Your task to perform on an android device: I want to sign out of the Duolingo app because I have learned my Hindi lesson.
Image 0: 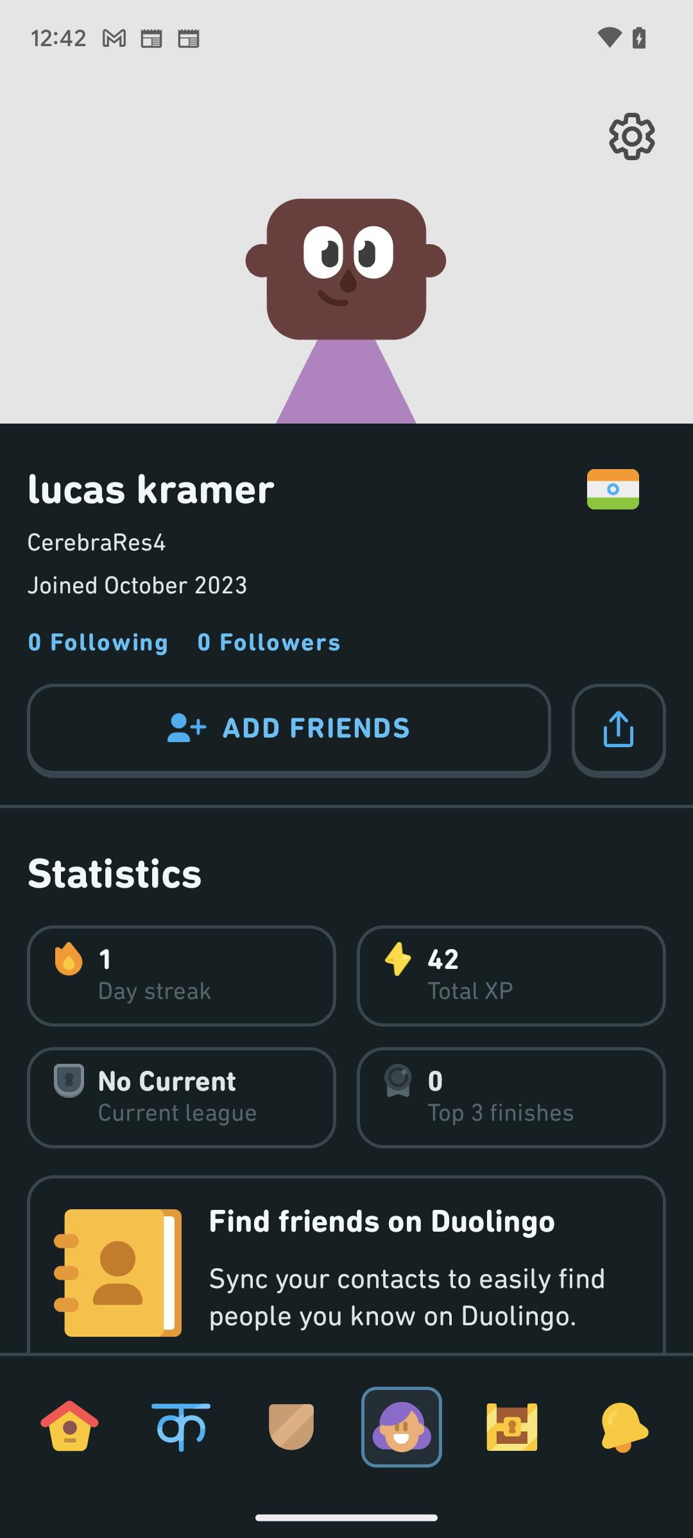
Click on the Settings icon on the top right corner of the screen.
Step 0: click (631, 136)
Image 1: 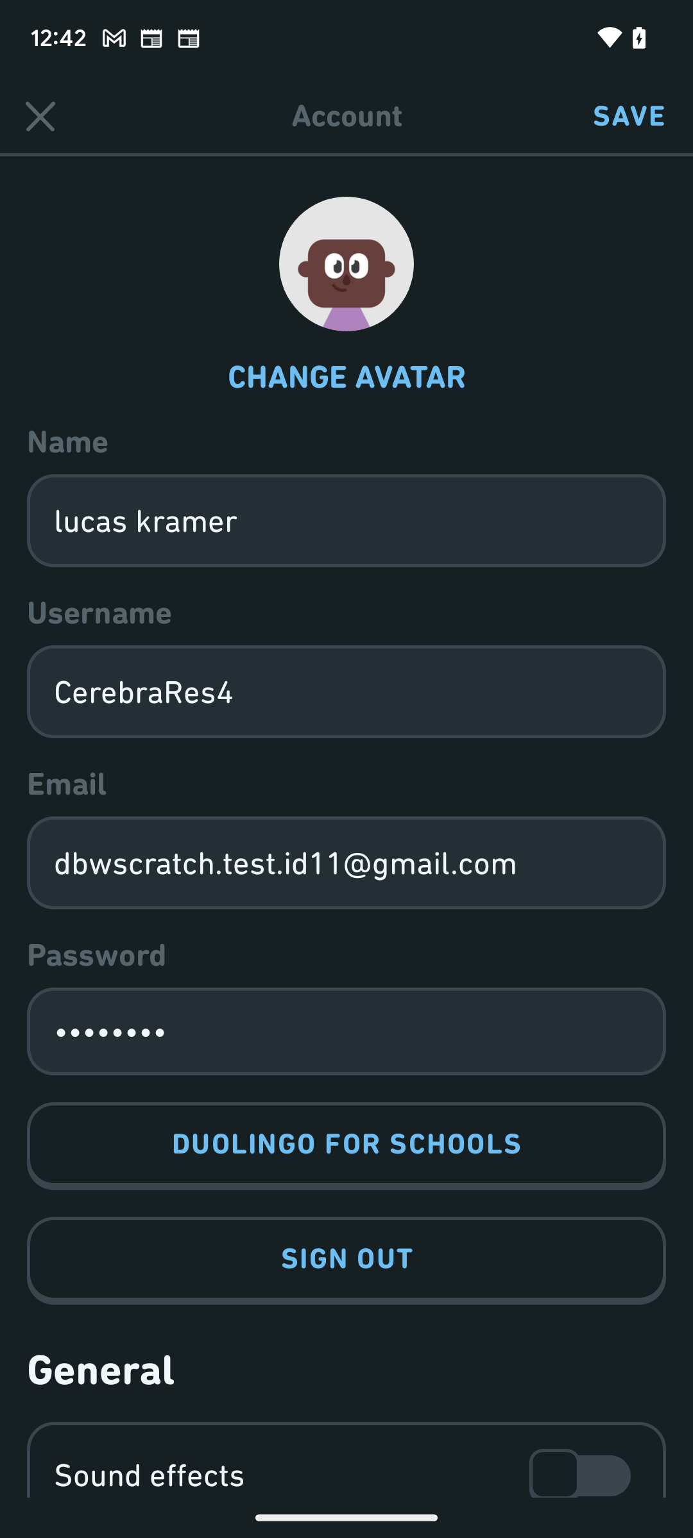
Click on the SIGN OUT option on the screen.
Step 1: click (346, 1261)